Your task to perform on an android device: Add Terrex free Hikers 2.0 to cart with shoe size 8 on  Adidas  app
Image 0: 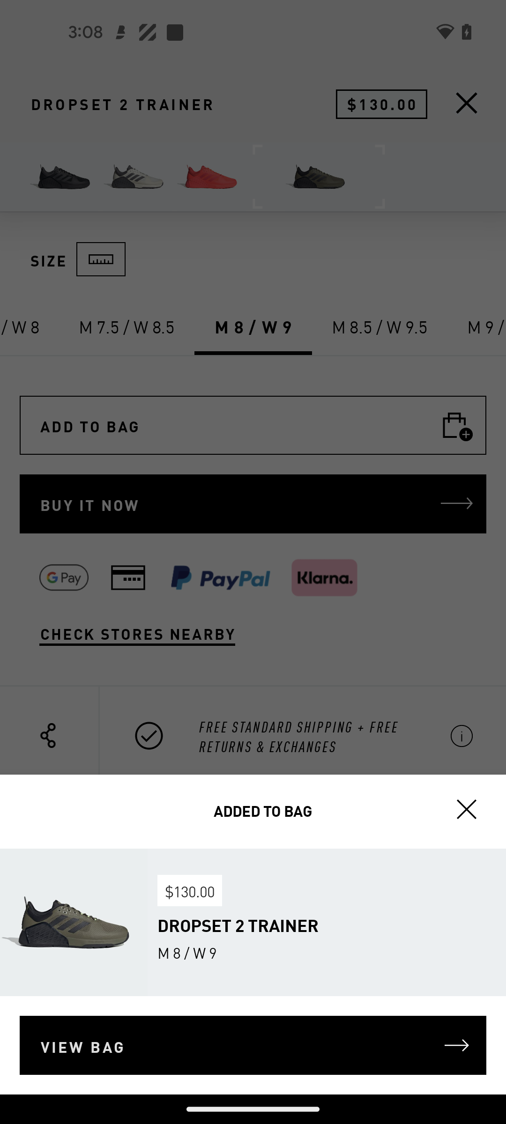
go back to previous page 
Step 0: press back button
Image 2: 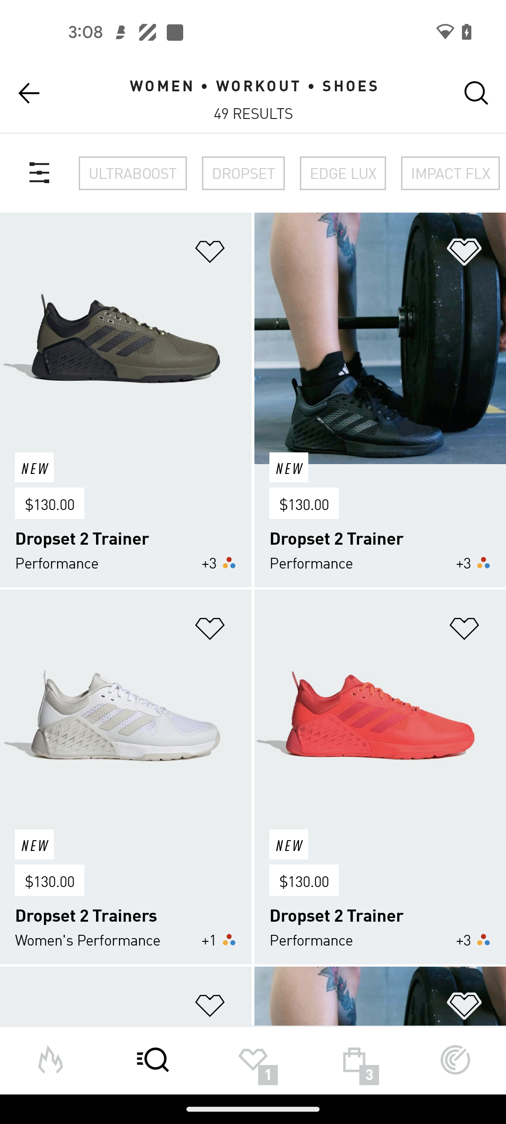
go back to previous page 
Step 2: press back button
Image 3: 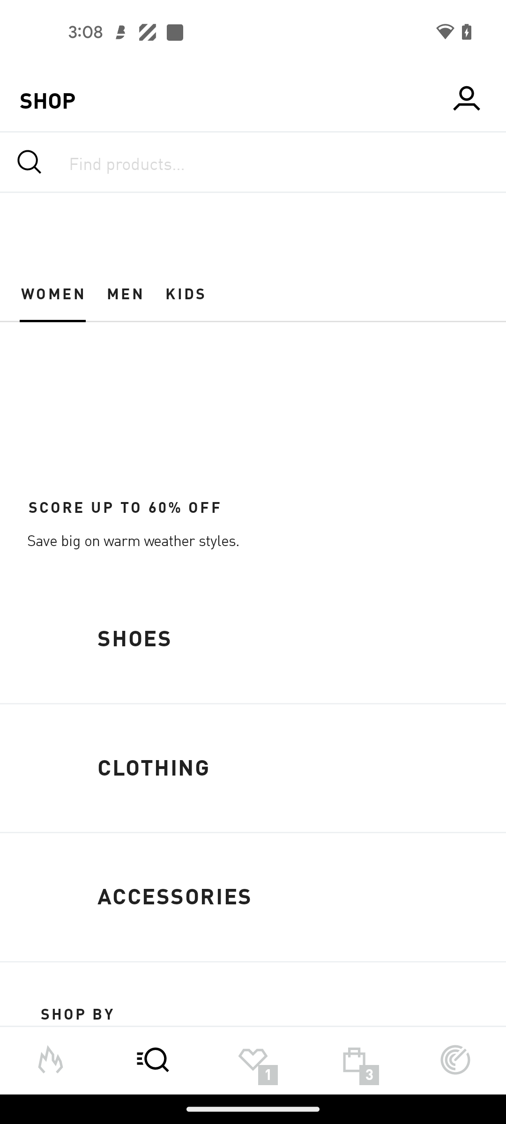
Click on the shoes tab
Step 3: click (191, 639)
Image 4: 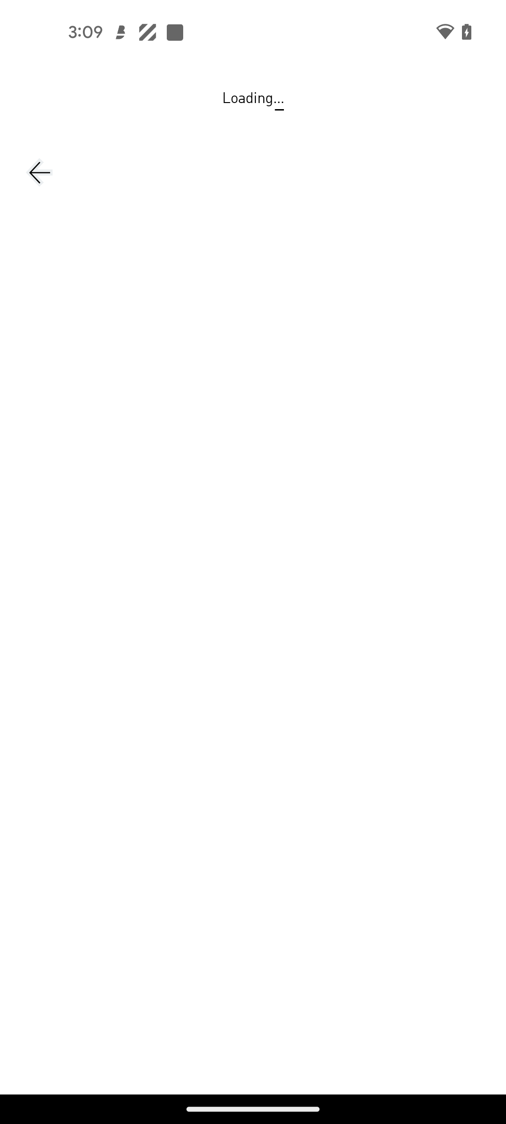
Click on the shoes tab
Step 4: wait
Image 5: 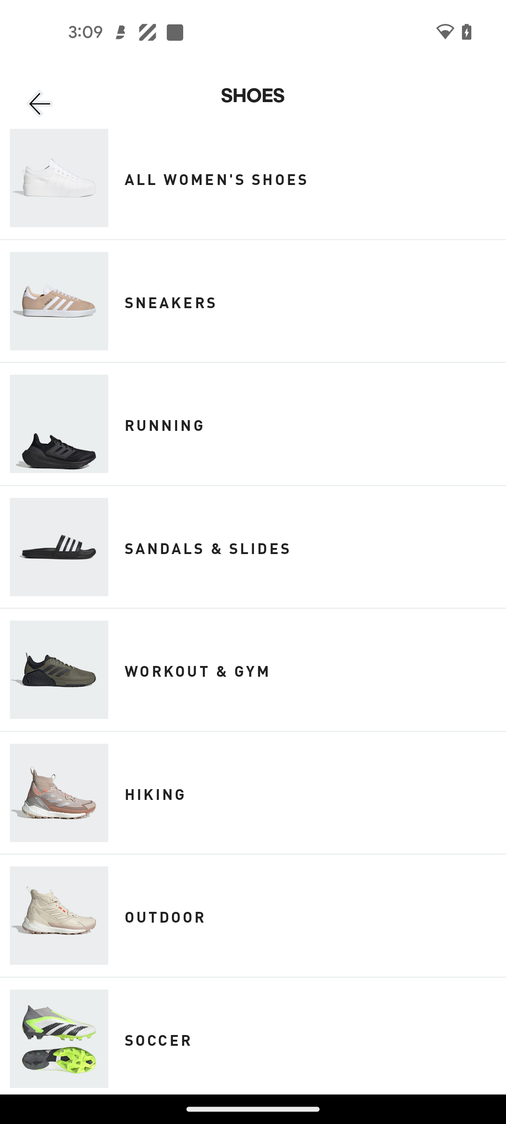
Click on the hiking tab
Step 5: click (314, 792)
Image 6: 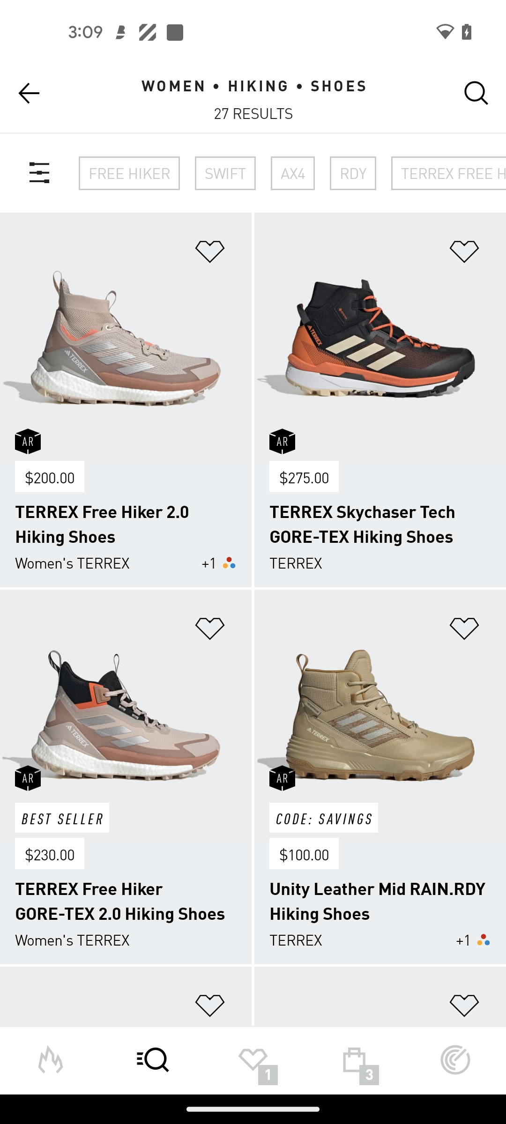
Select the first option
Step 6: click (125, 338)
Image 8: 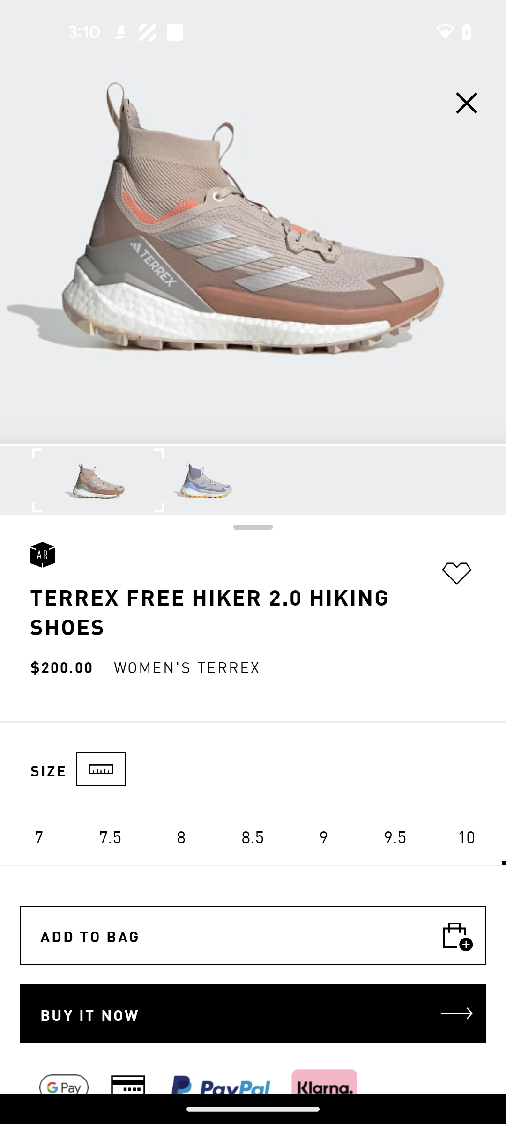
Select 8 size
Step 8: click (181, 836)
Image 9: 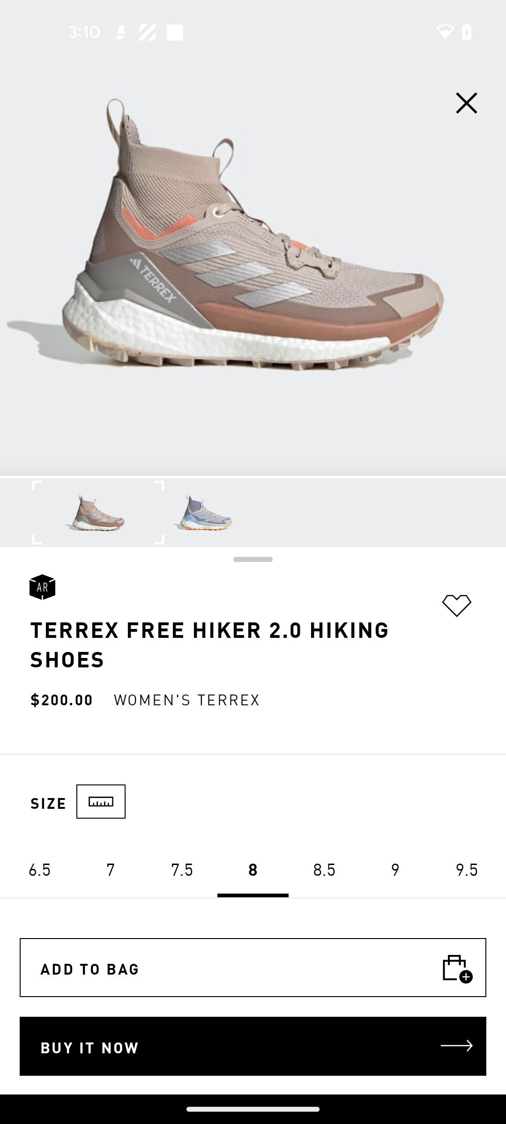
Click on the Add to bag tab
Step 9: click (253, 968)
Image 10: 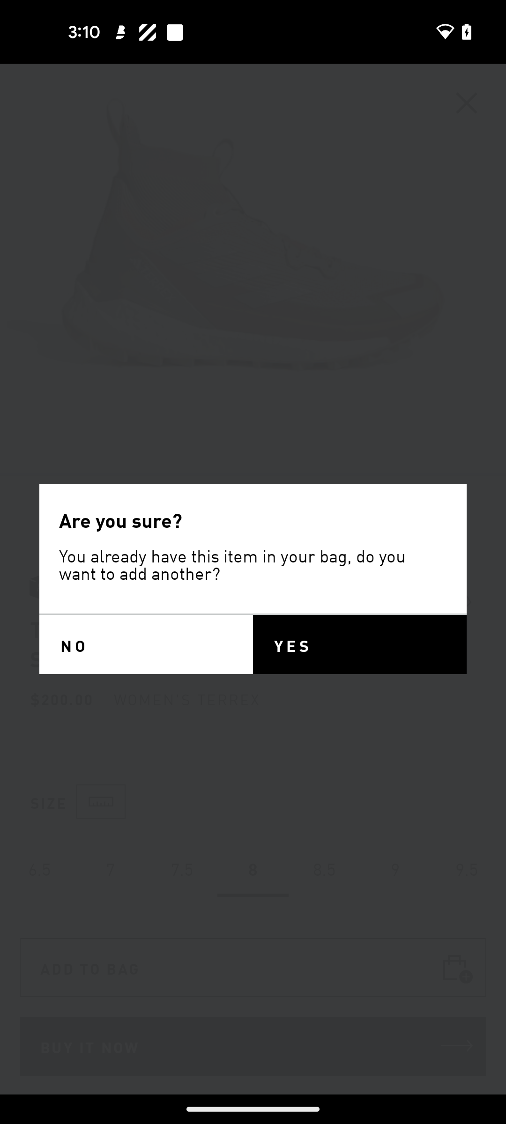
Click on the yes tab
Step 10: click (359, 644)